Your task to perform on an android device: Add the Boat Stone 350 Bluetooth Speaker to the cart.
Image 0: 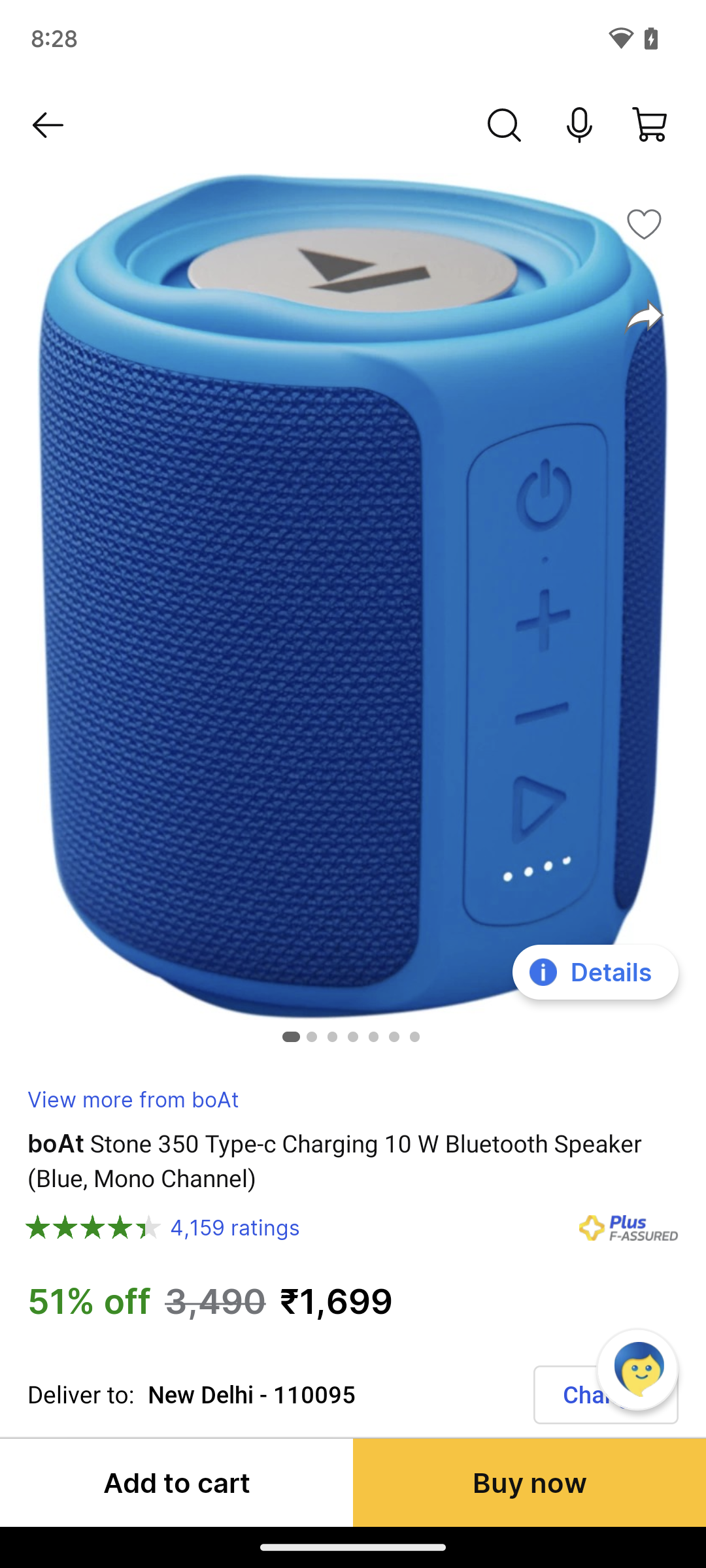
Click on "Add to Cart" at the bottom left of the screen.
Step 0: click (176, 1482)